Your task to perform on an android device: Task goal - Open the formsapp and click on the add button to create a job application form.
Image 0: 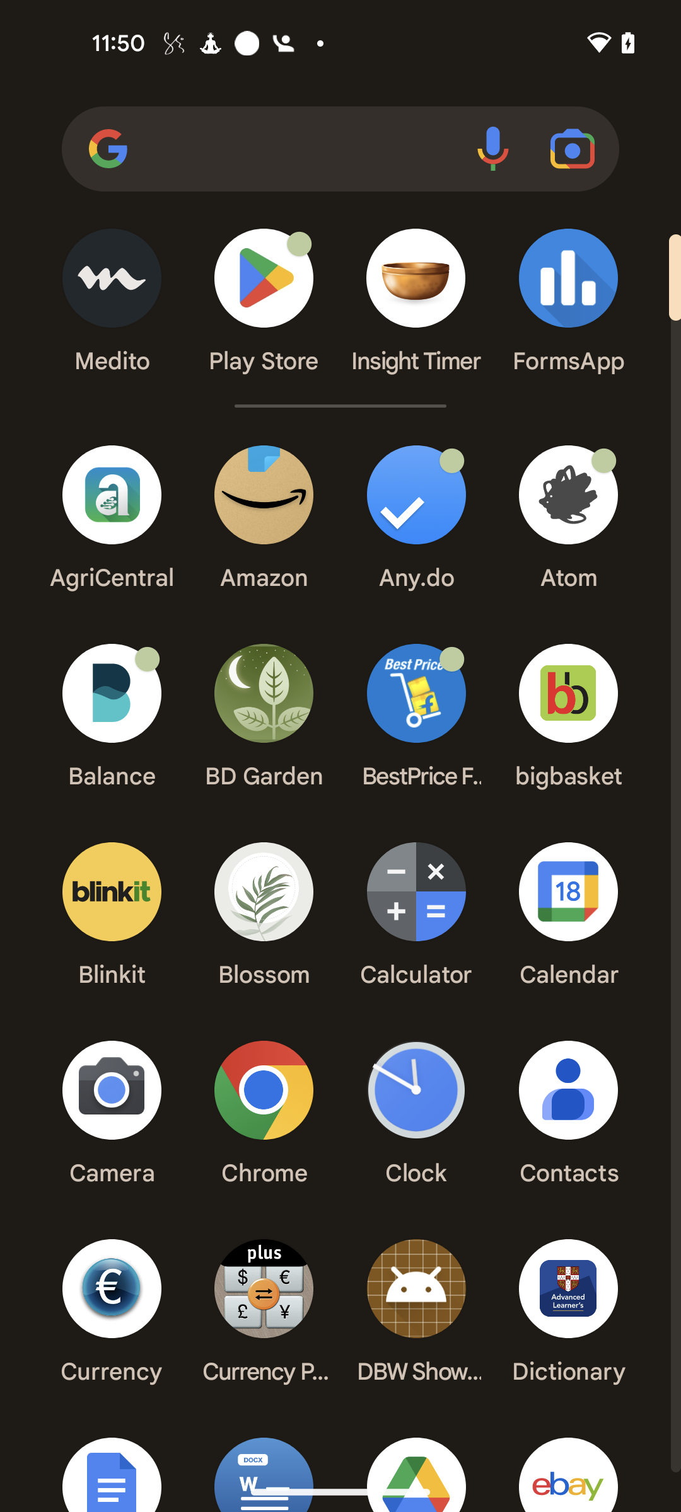
Open the Formsapp.
Step 0: open app "FormsApp"
Image 1: 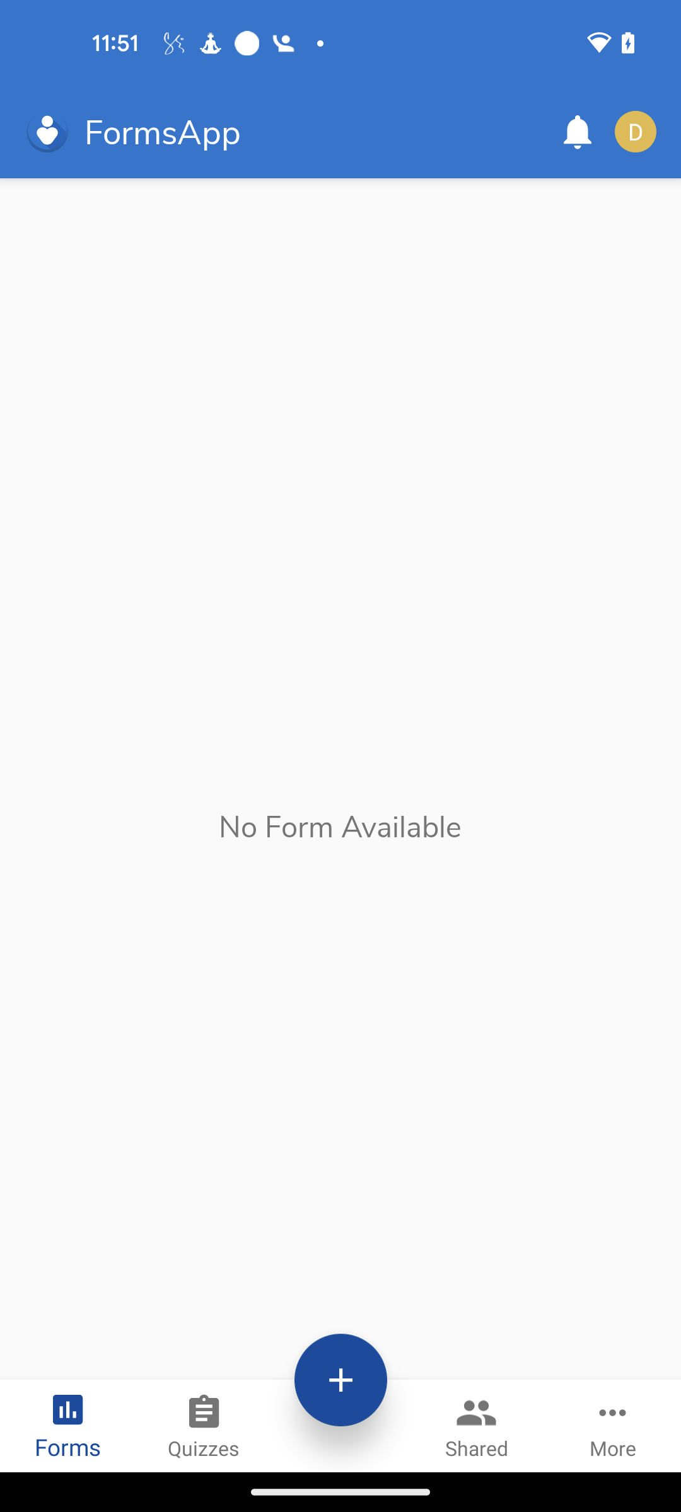
Click on the add button.
Step 1: click (329, 1376)
Image 2: 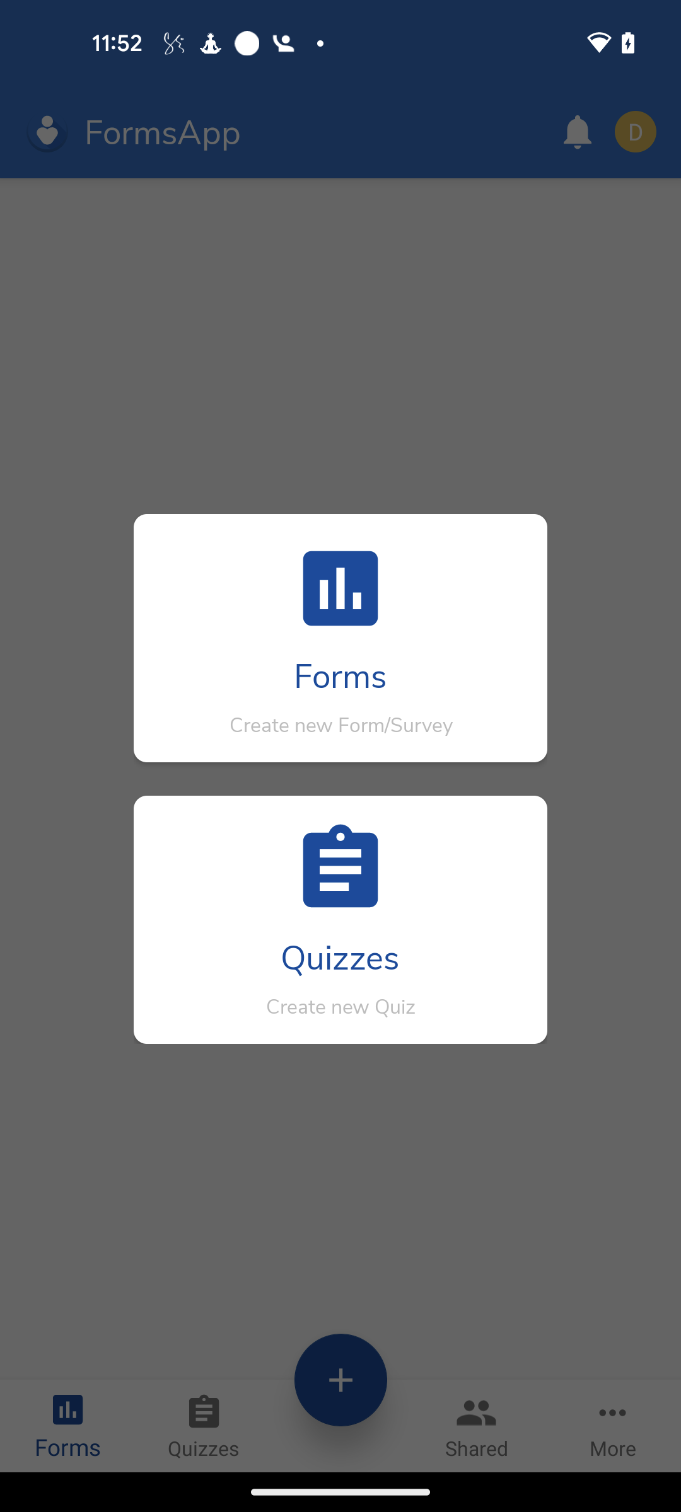
Click on the forms icon.
Step 2: click (332, 618)
Image 3: 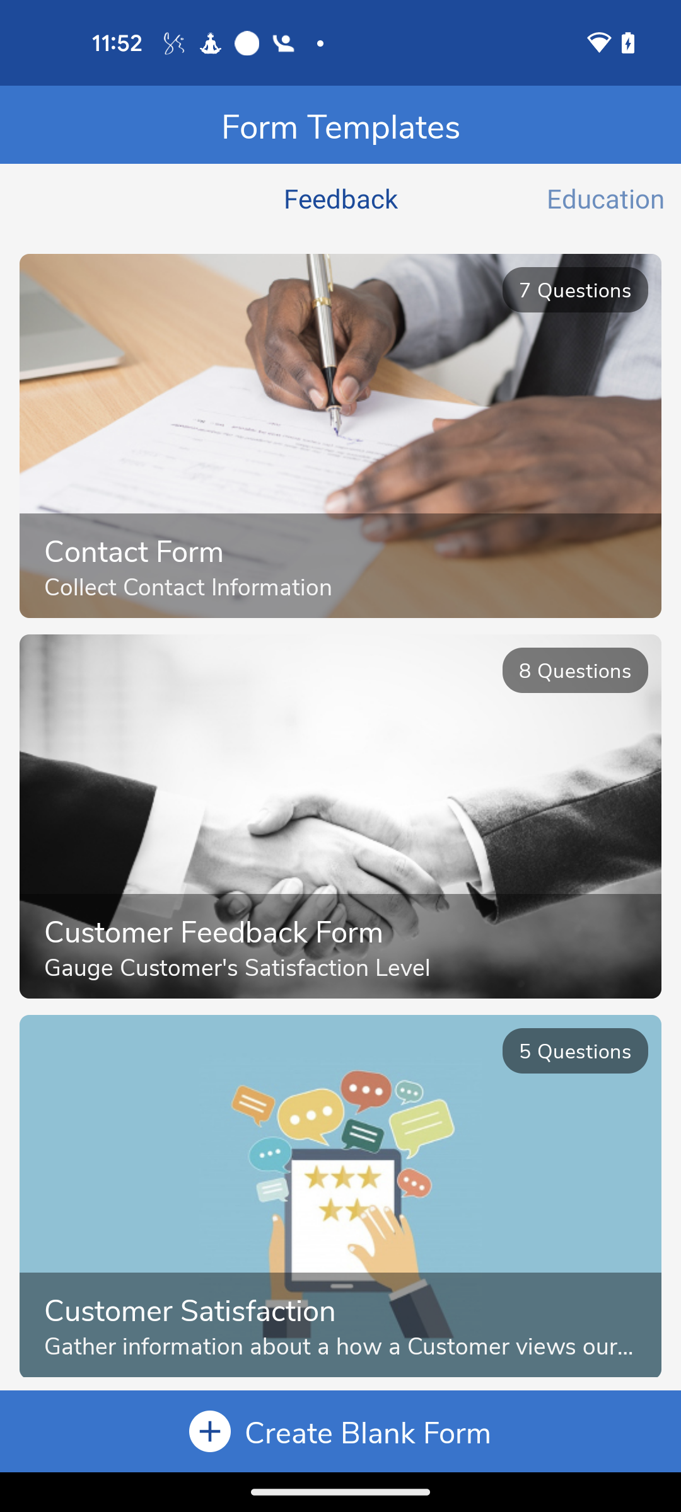
Scroll down to view the job application form.
Step 3: scroll down
Image 4: 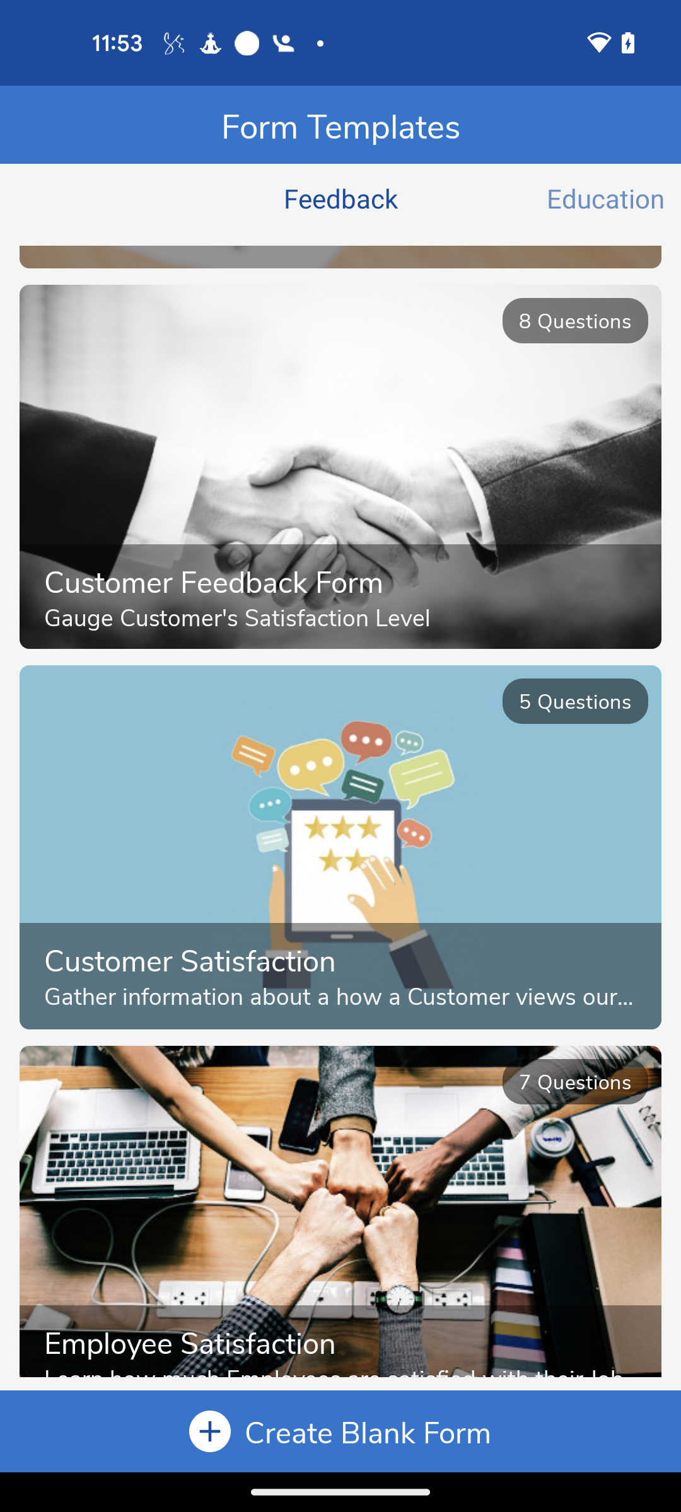
Scroll down to view the job application form.
Step 4: scroll down
Image 5: 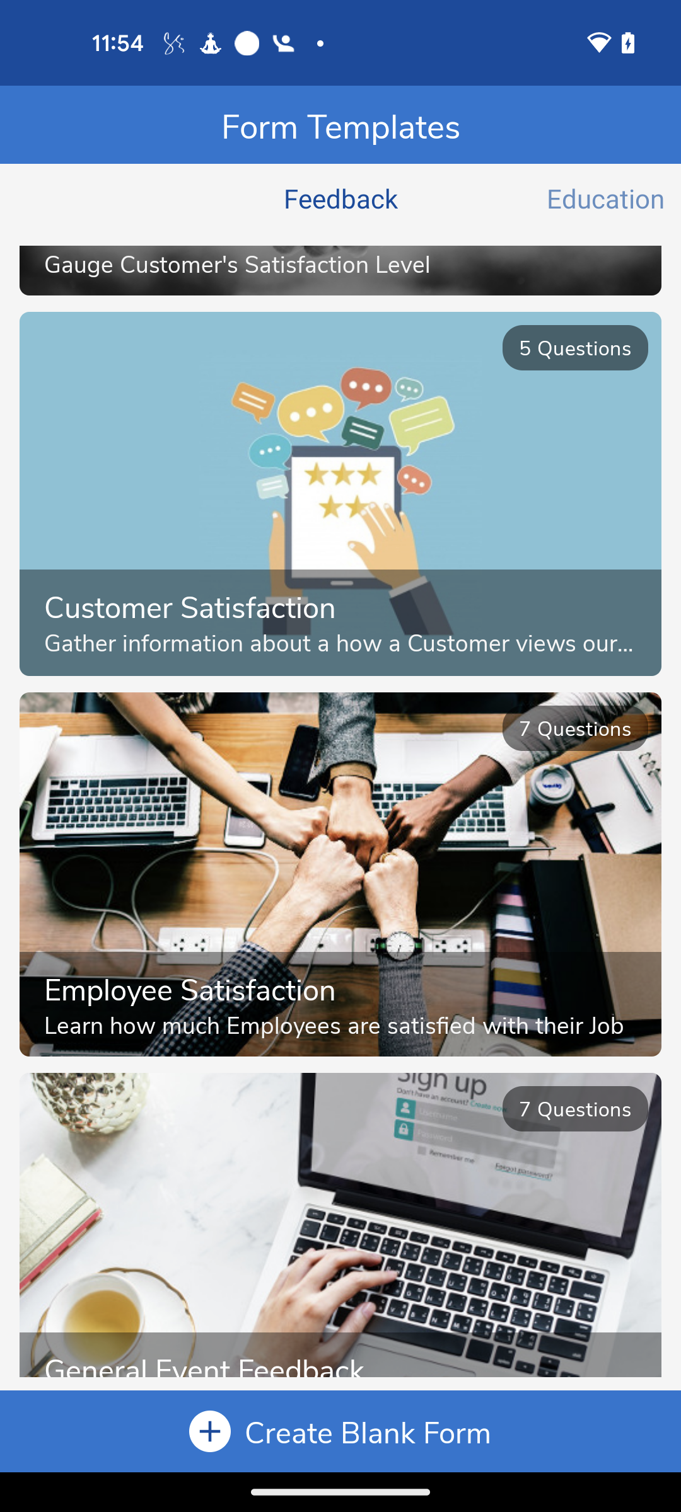
Scroll down to view the job application form.
Step 5: scroll down
Image 6: 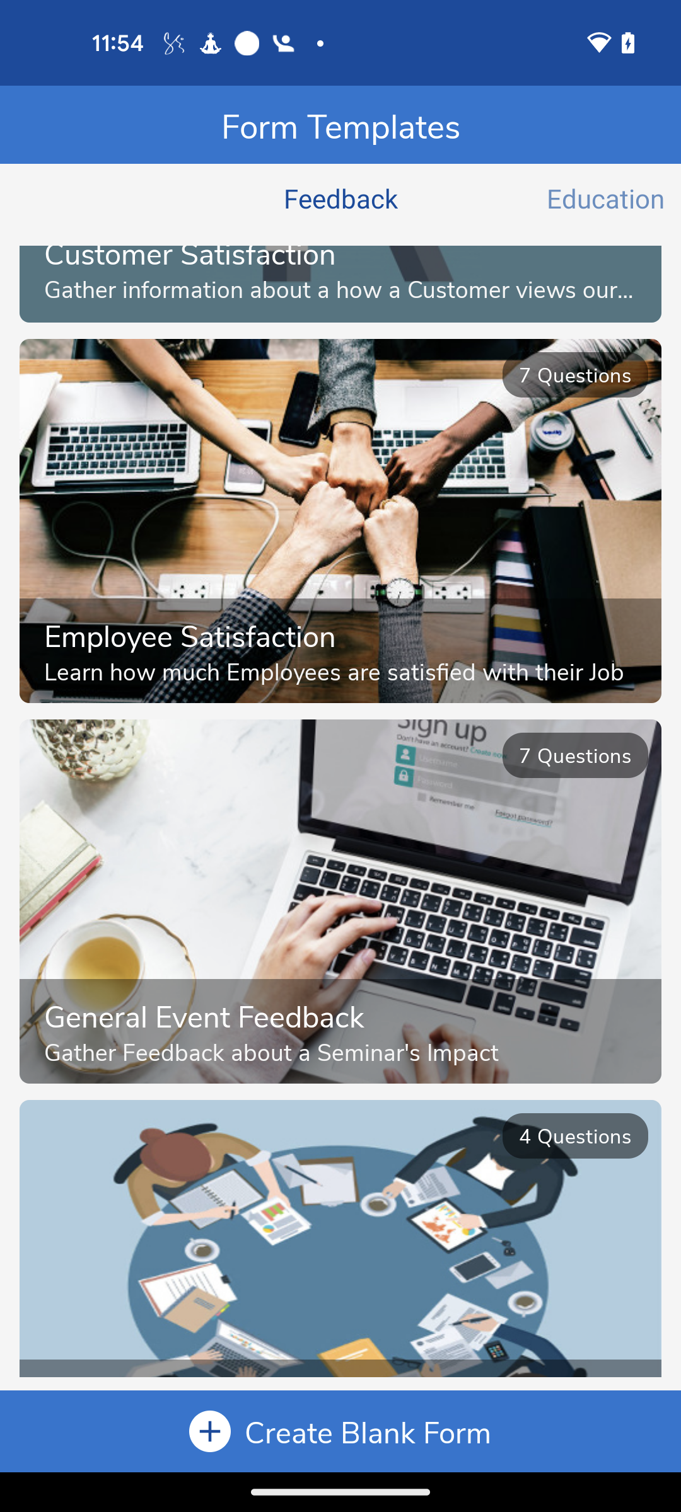
Scroll down to view the job application form.
Step 6: scroll down
Image 7: 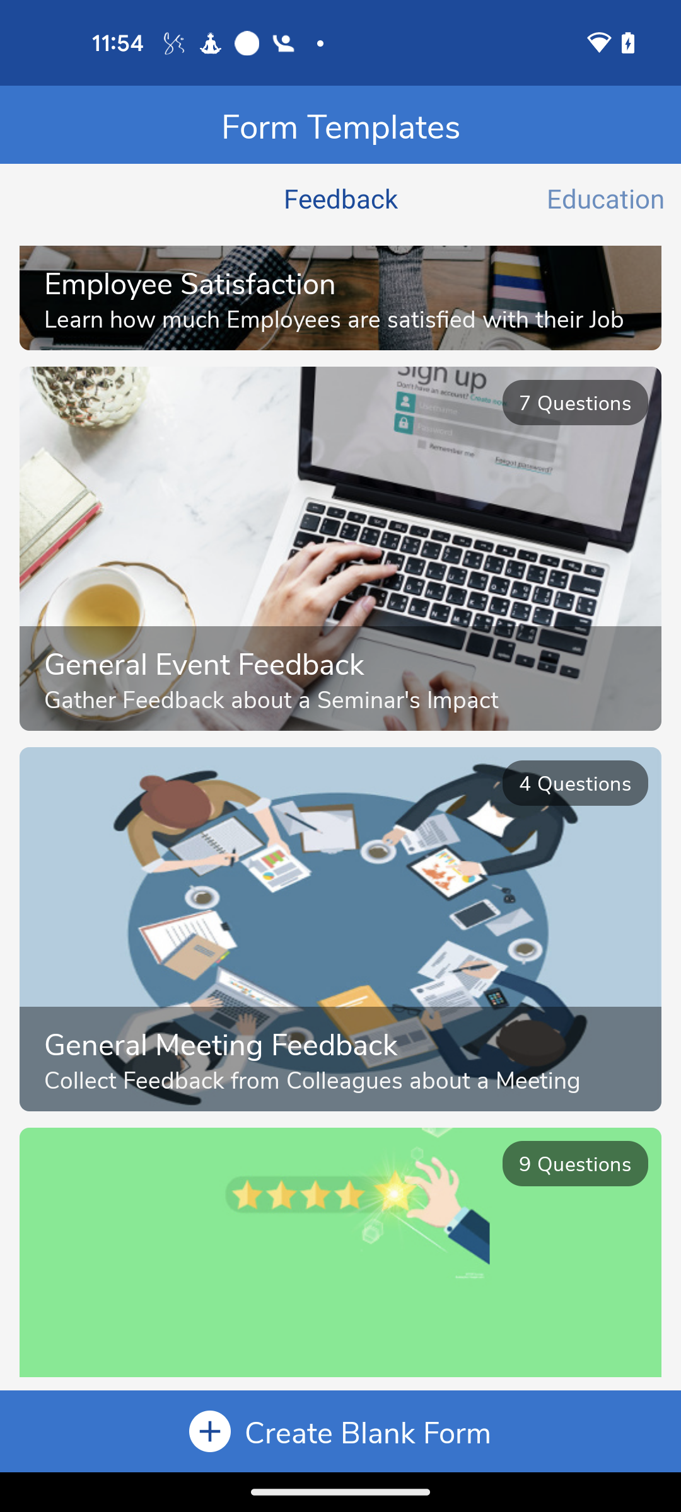
Scroll down to view the job application form.
Step 7: scroll down
Image 8: 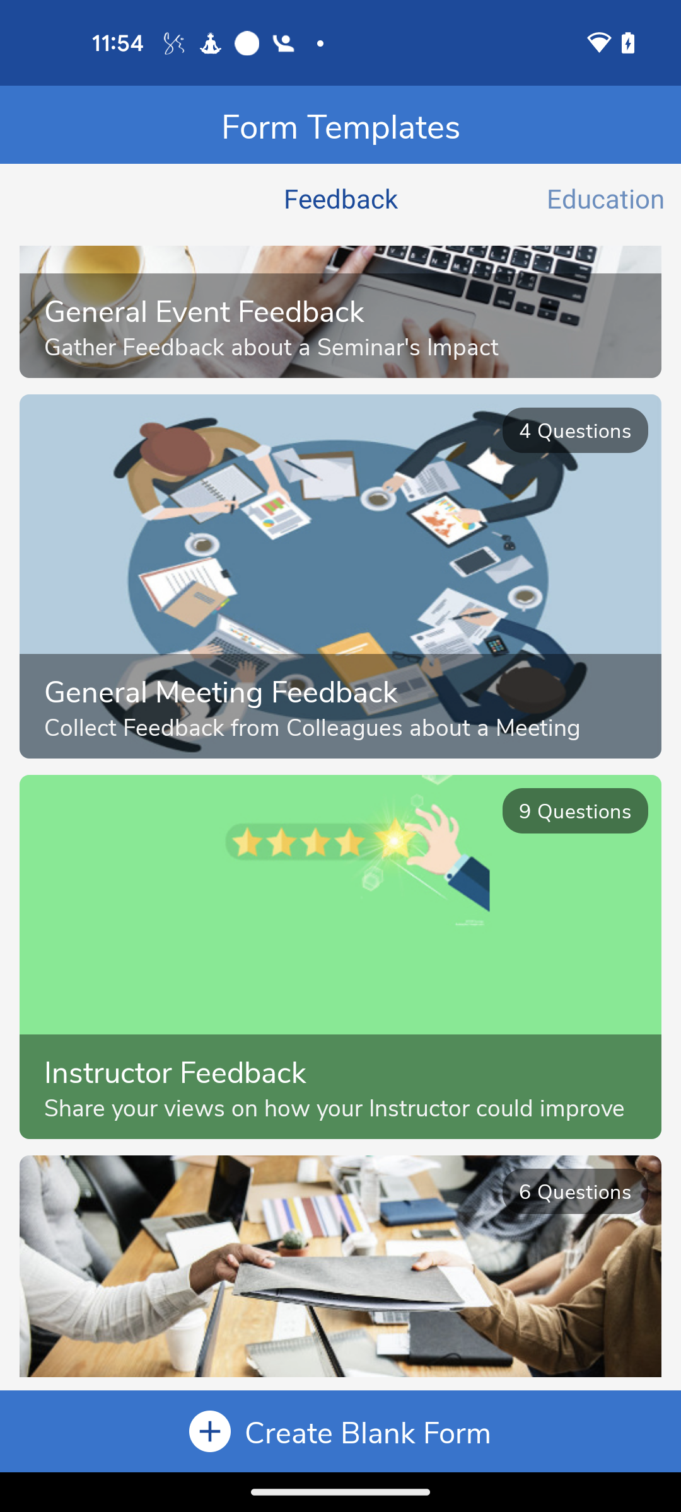
Scroll down to view the job application form.
Step 8: scroll down
Image 9: 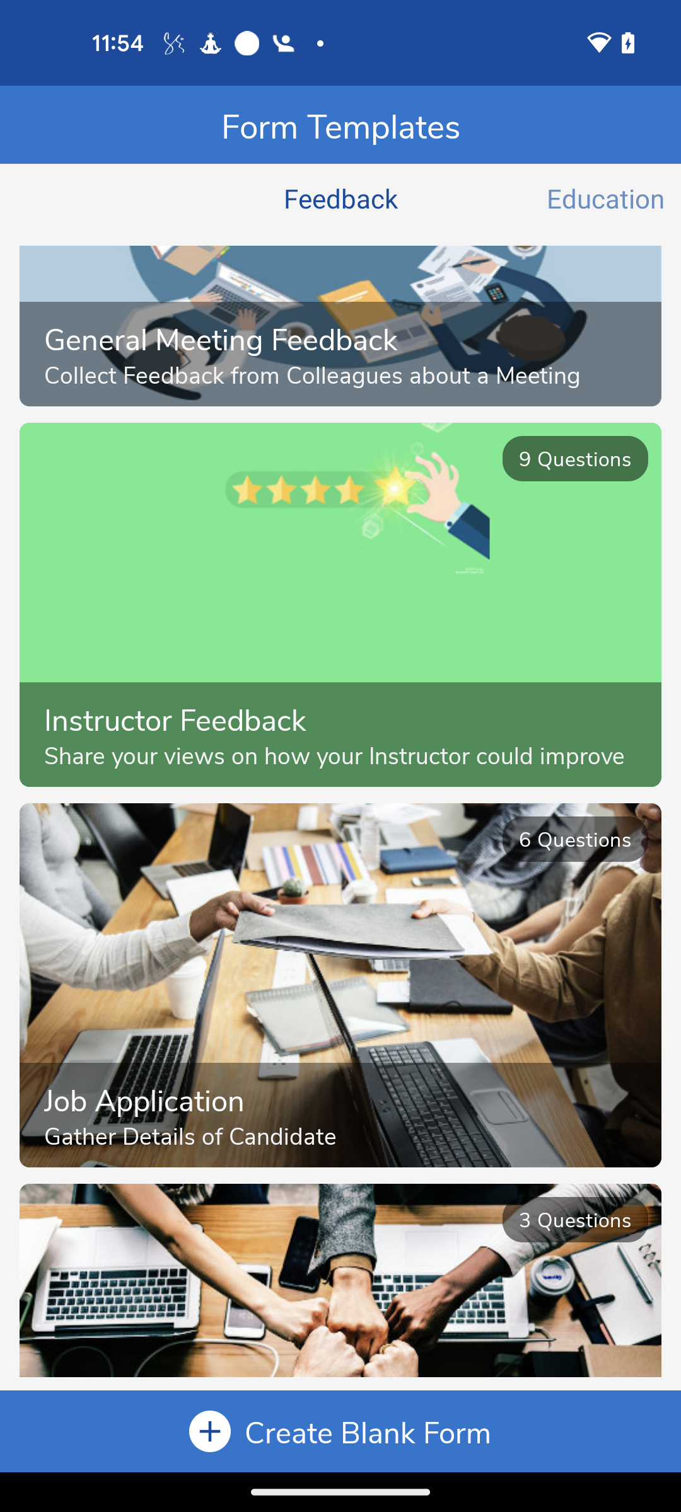
Click on the job application tab to create a form.
Step 9: click (274, 1054)
Image 10: 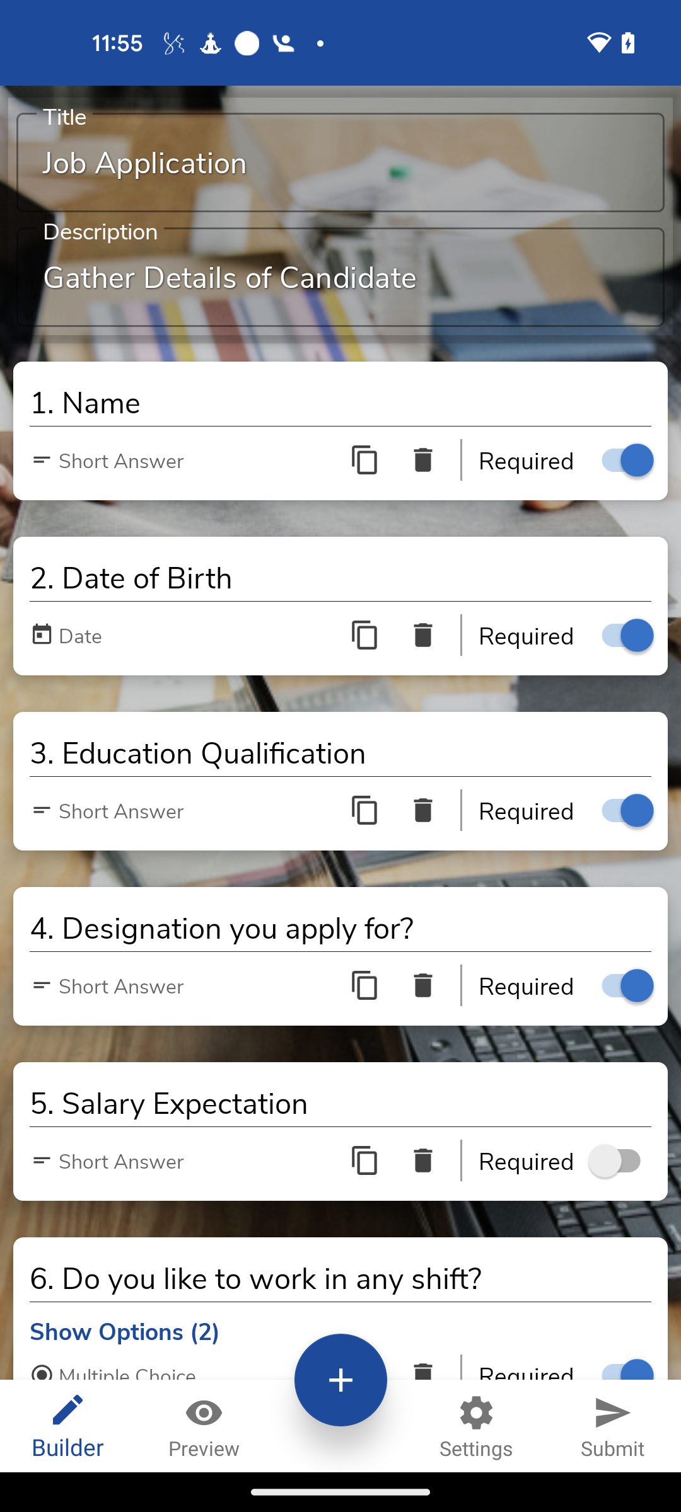
Click on the submit button to create the form.
Step 10: click (613, 1426)